Your task to perform on an android device: On the Amazon app, search for the Indian shelf brand knockers in the home improvement section.
Image 0: 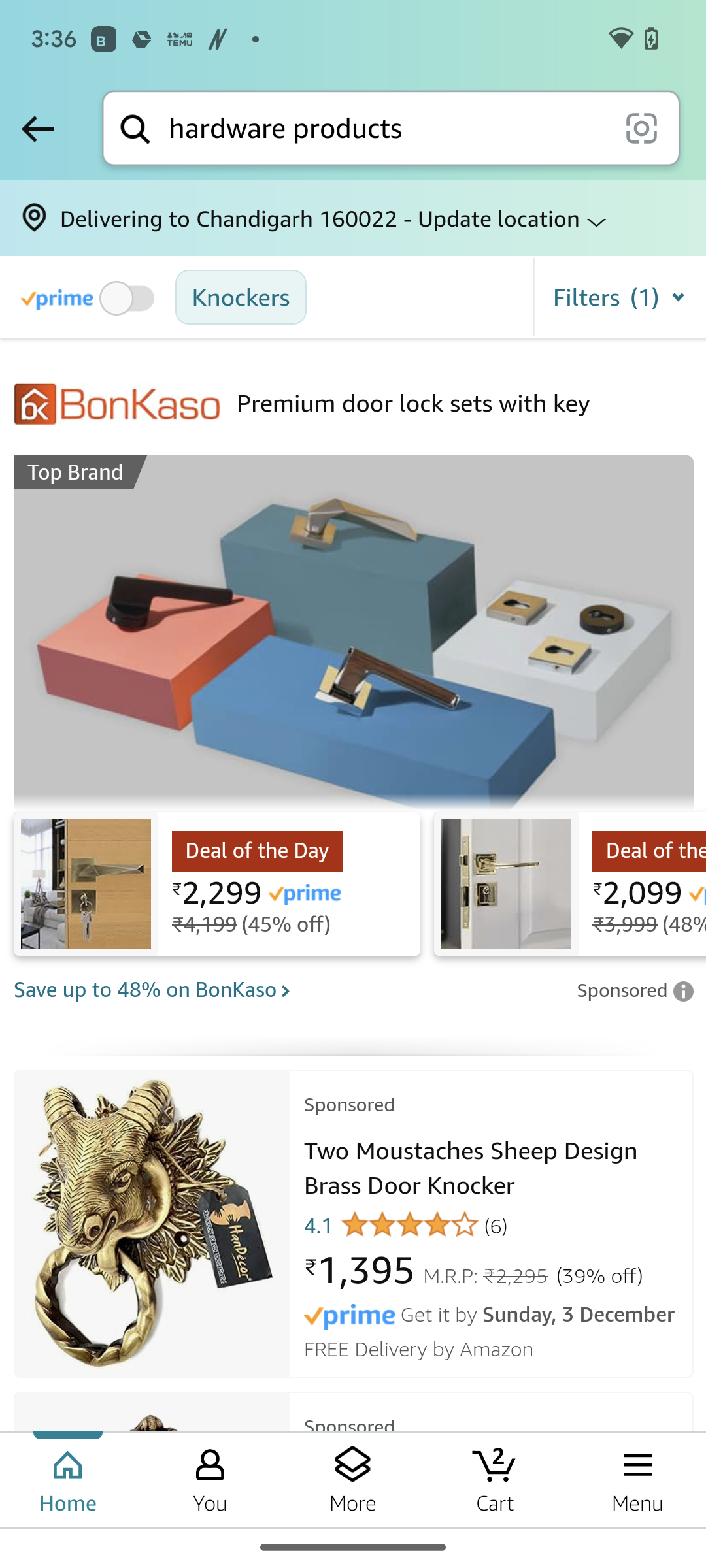
Click on filters at the top right of the screen.
Step 0: click (620, 297)
Image 1: 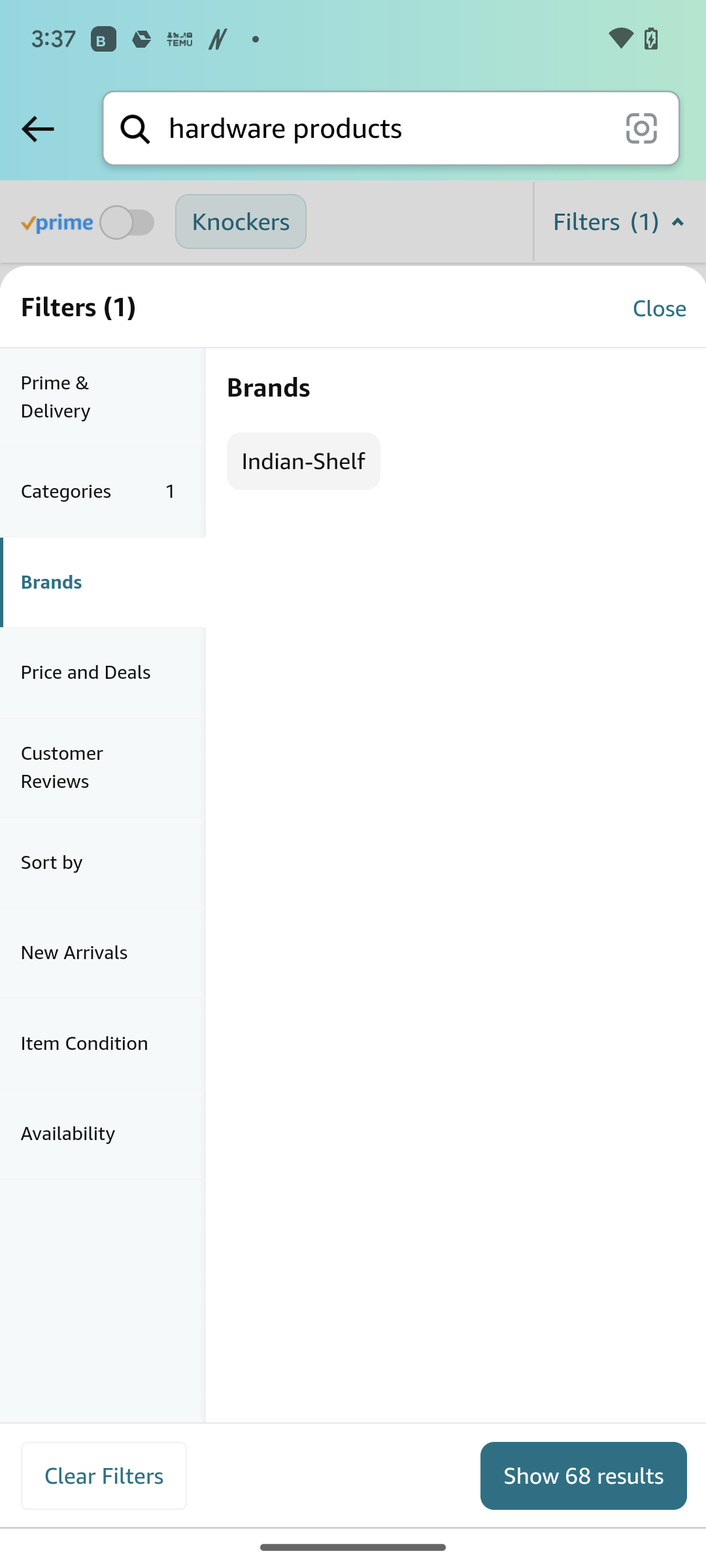
Click on Indian-Shelf in brands at the top of the screen.
Step 1: click (303, 460)
Image 2: 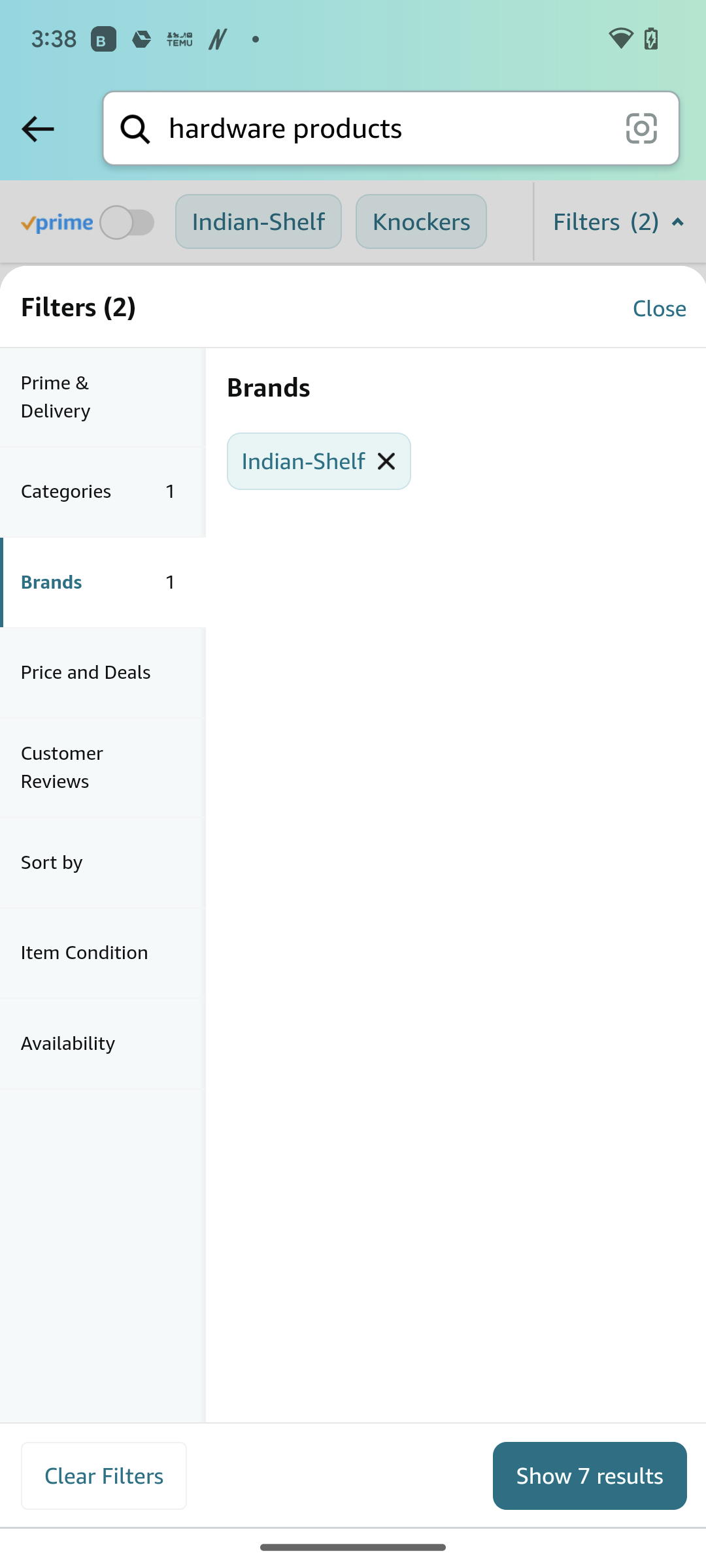
Click on show 7 results at the bottom right of the screen.
Step 2: click (588, 1475)